Your task to perform on an android device: On the H&M app, show me the boots in size 9.
Image 0: 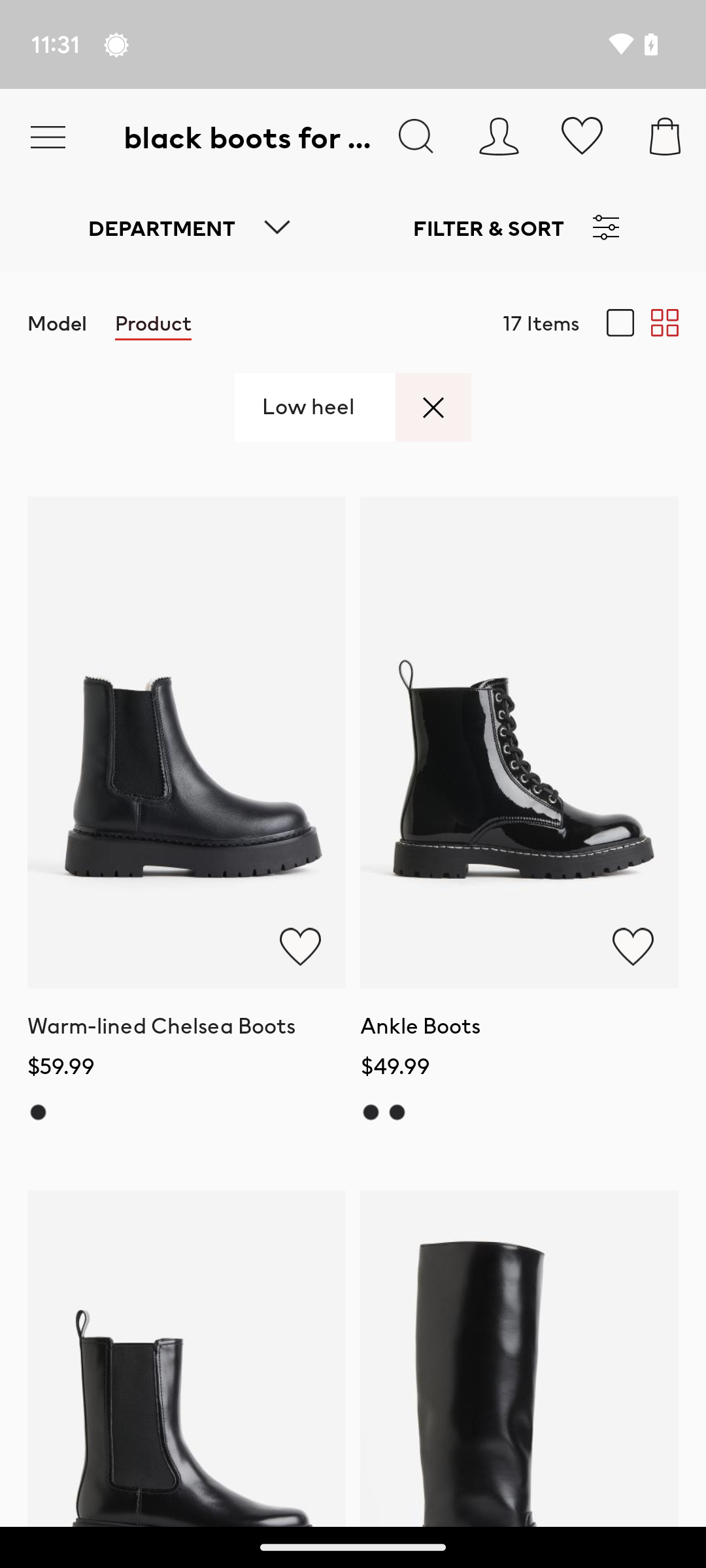
Click on the filter & sort below the search bar.
Step 0: click (488, 227)
Image 1: 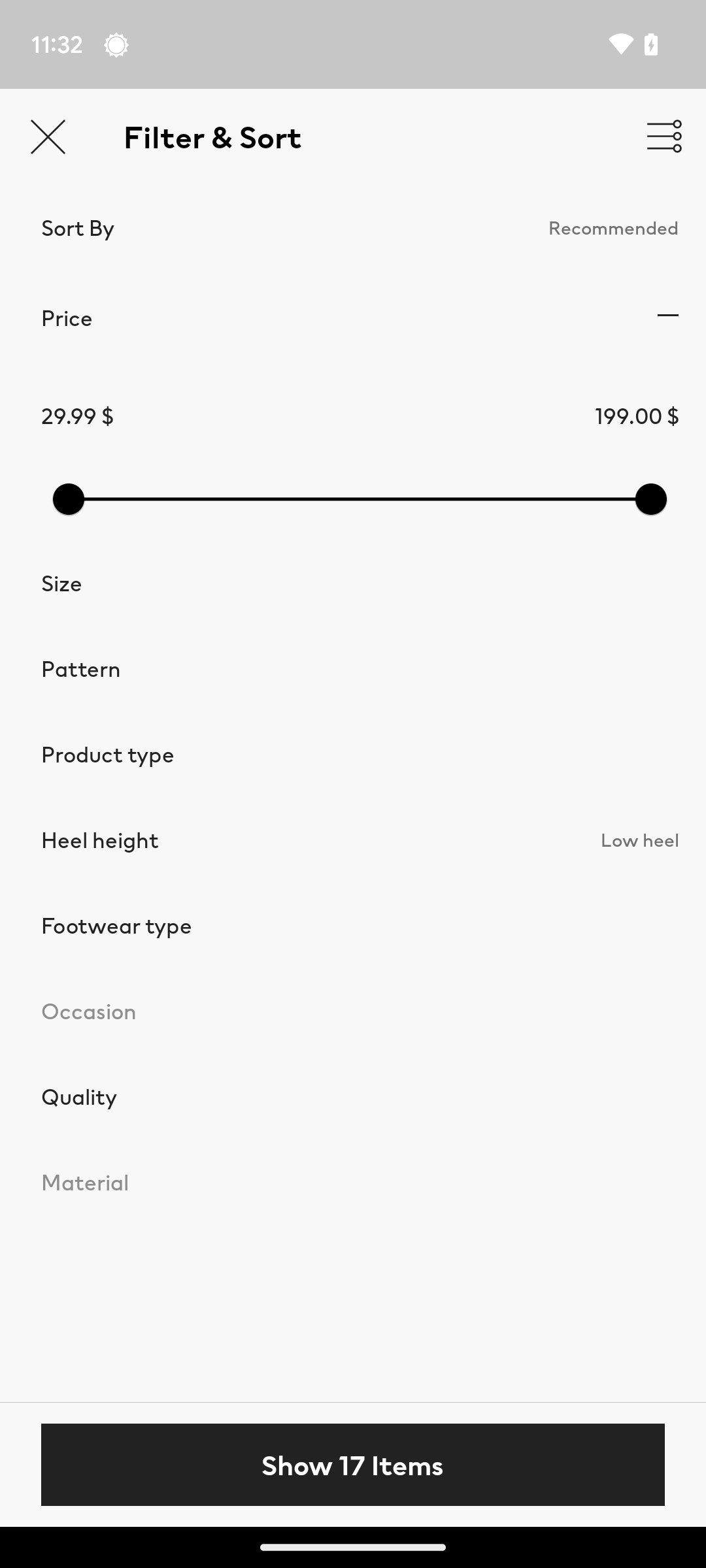
Click on the Size tab.
Step 1: click (353, 583)
Image 3: 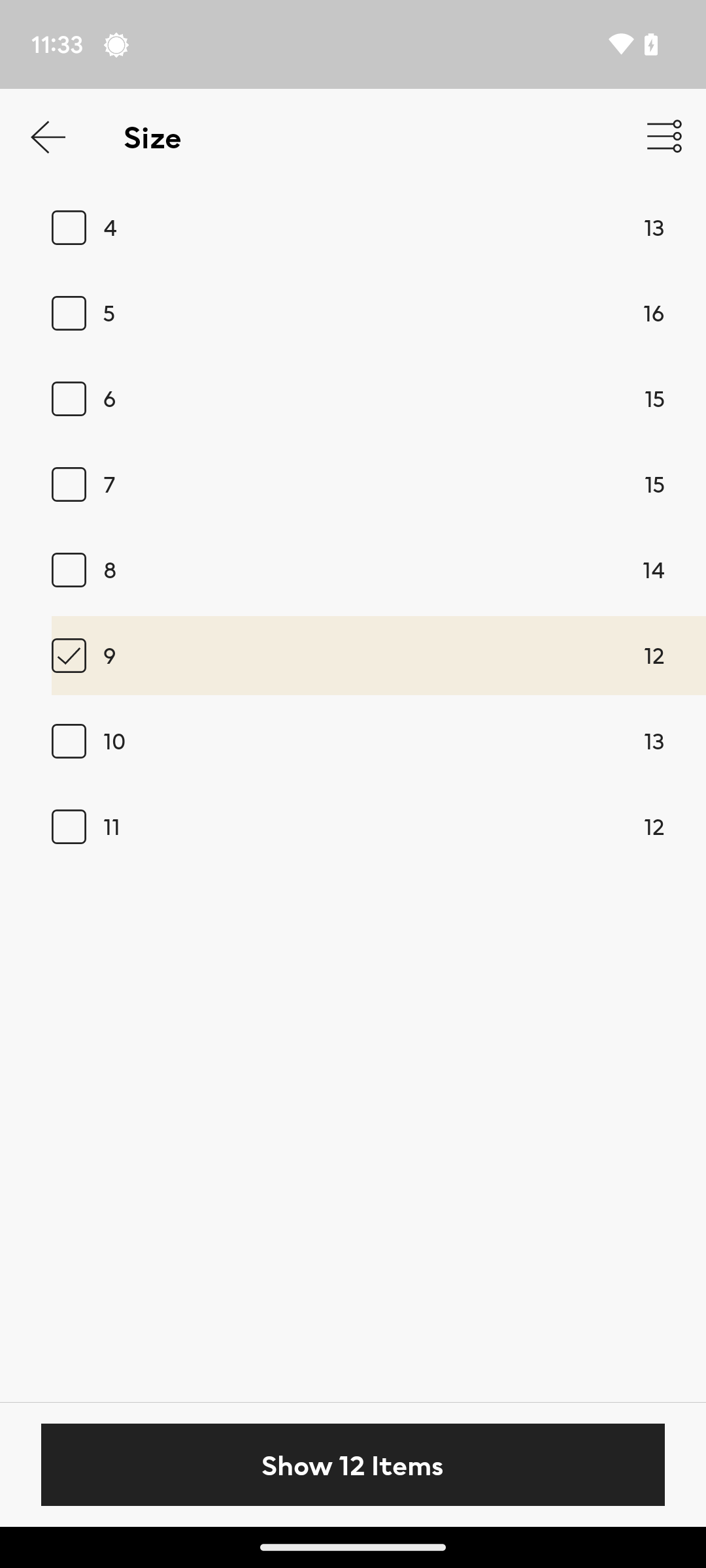
Click on Show 12 Items at the bottom of the screen.
Step 3: click (352, 1465)